Your task to perform on an android device:  Launch the Amazon app, search for India gate basmati rice, and add 5 Kg of it to your shopping cart.
Image 0: 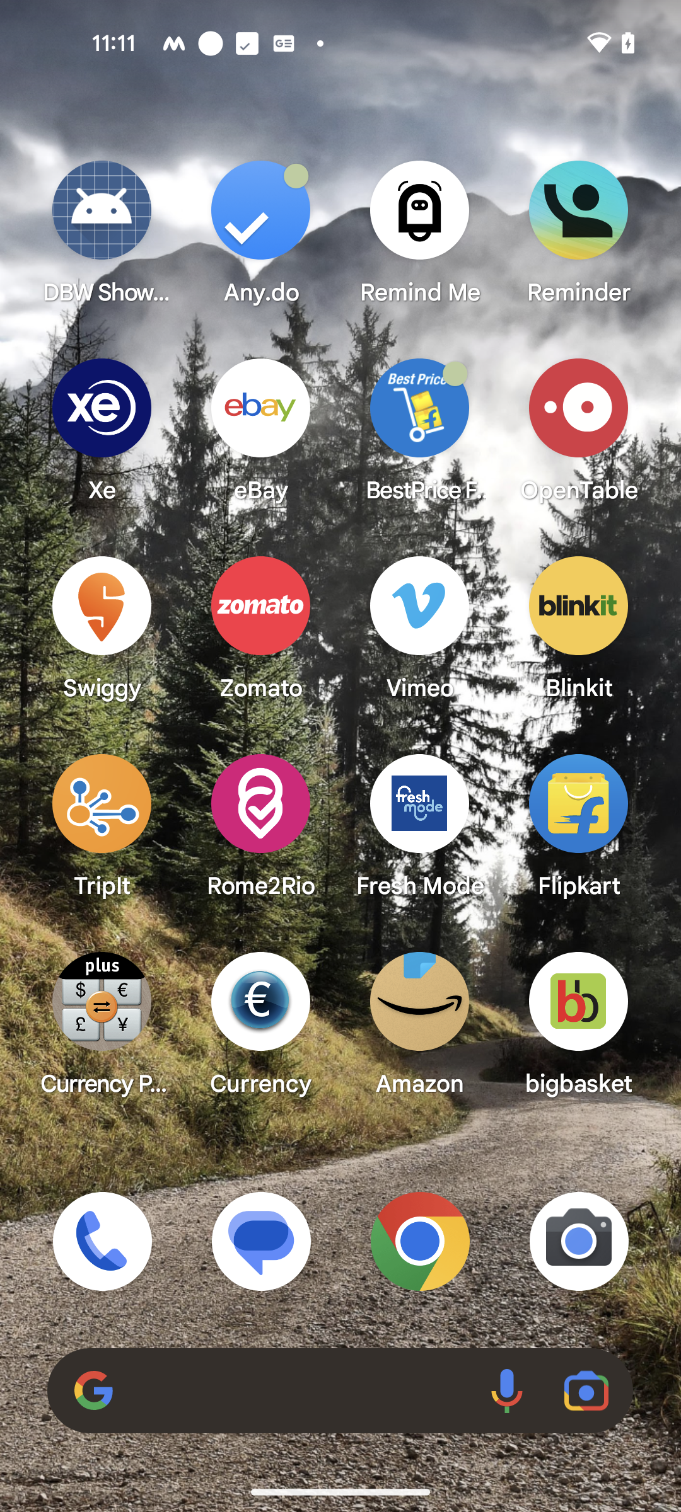
Open the Amazon app.
Step 0: open app "Amazon"
Image 1: 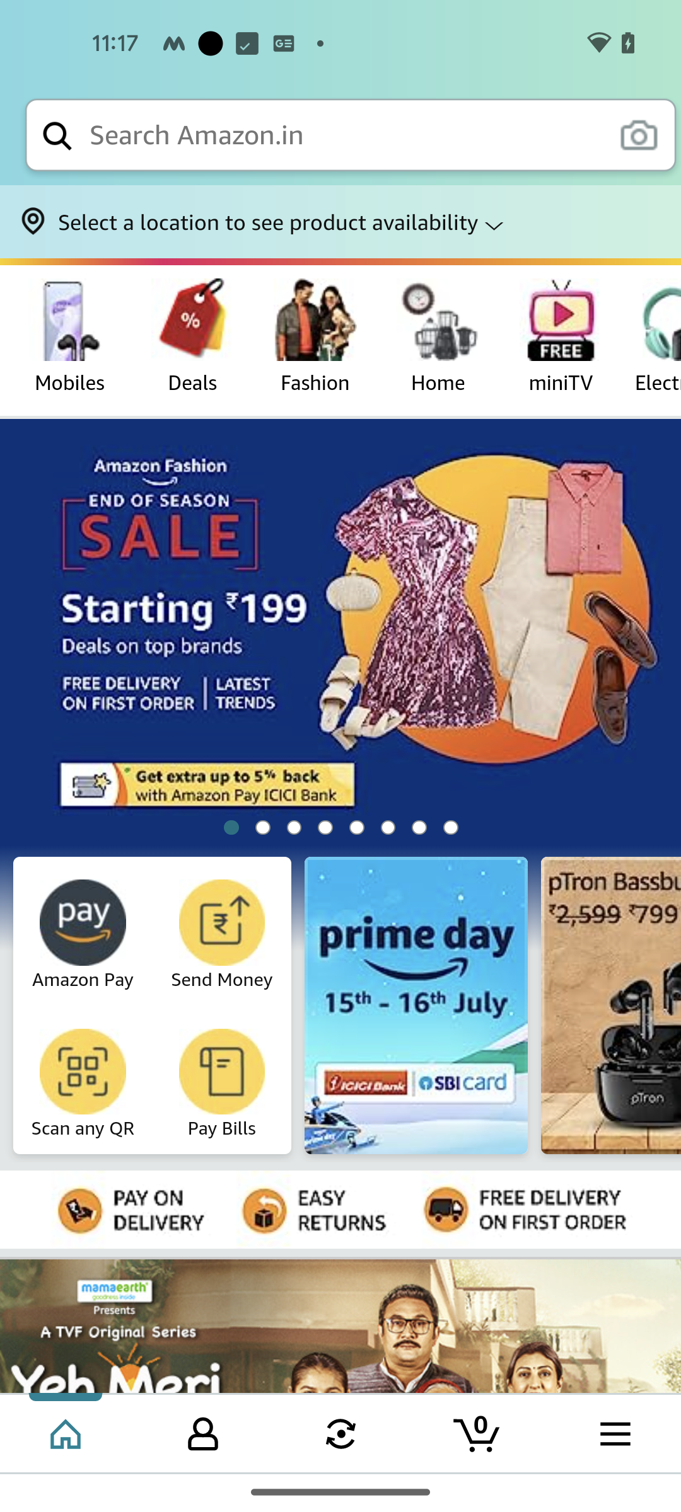
Click on the search bar to look up the product.
Step 1: click (346, 135)
Image 2: 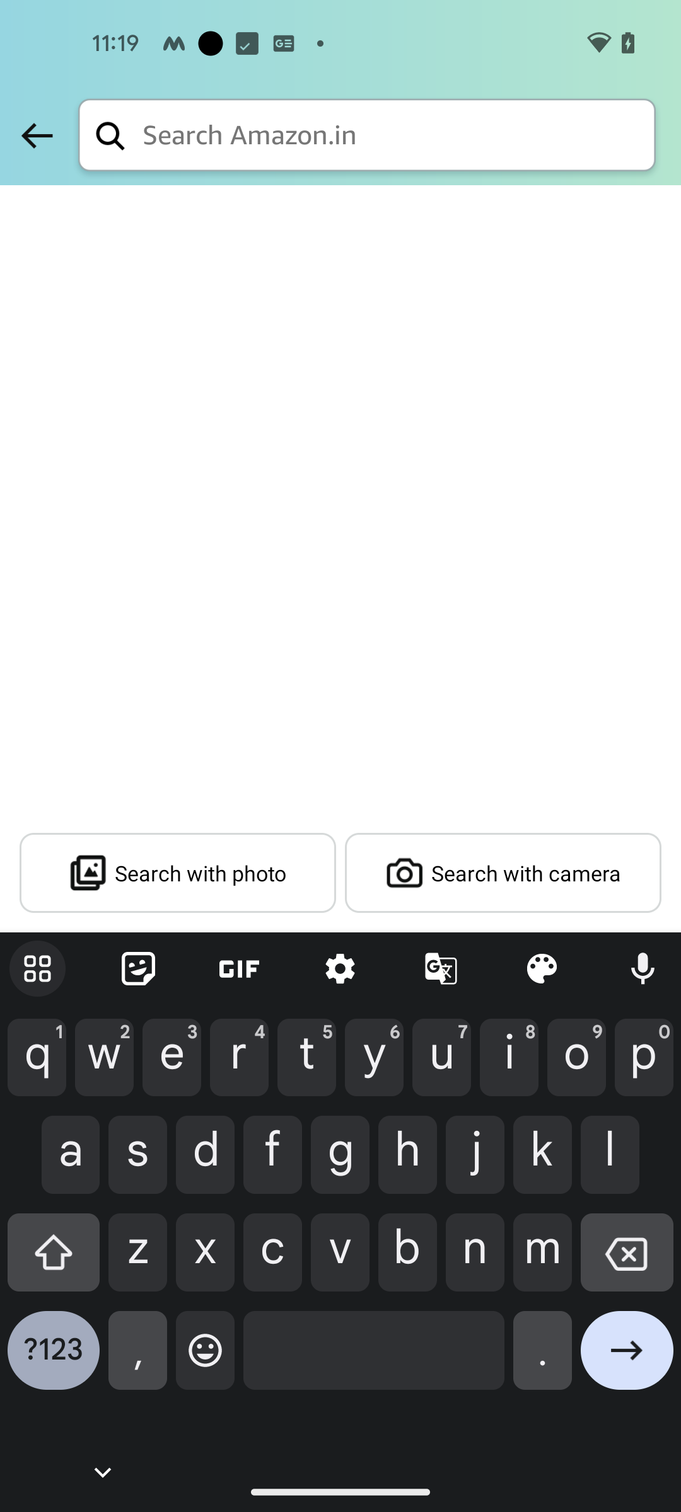
Type India gate basmati rice in the search bar
Step 2: type "India gate basmati rice"
Image 3: 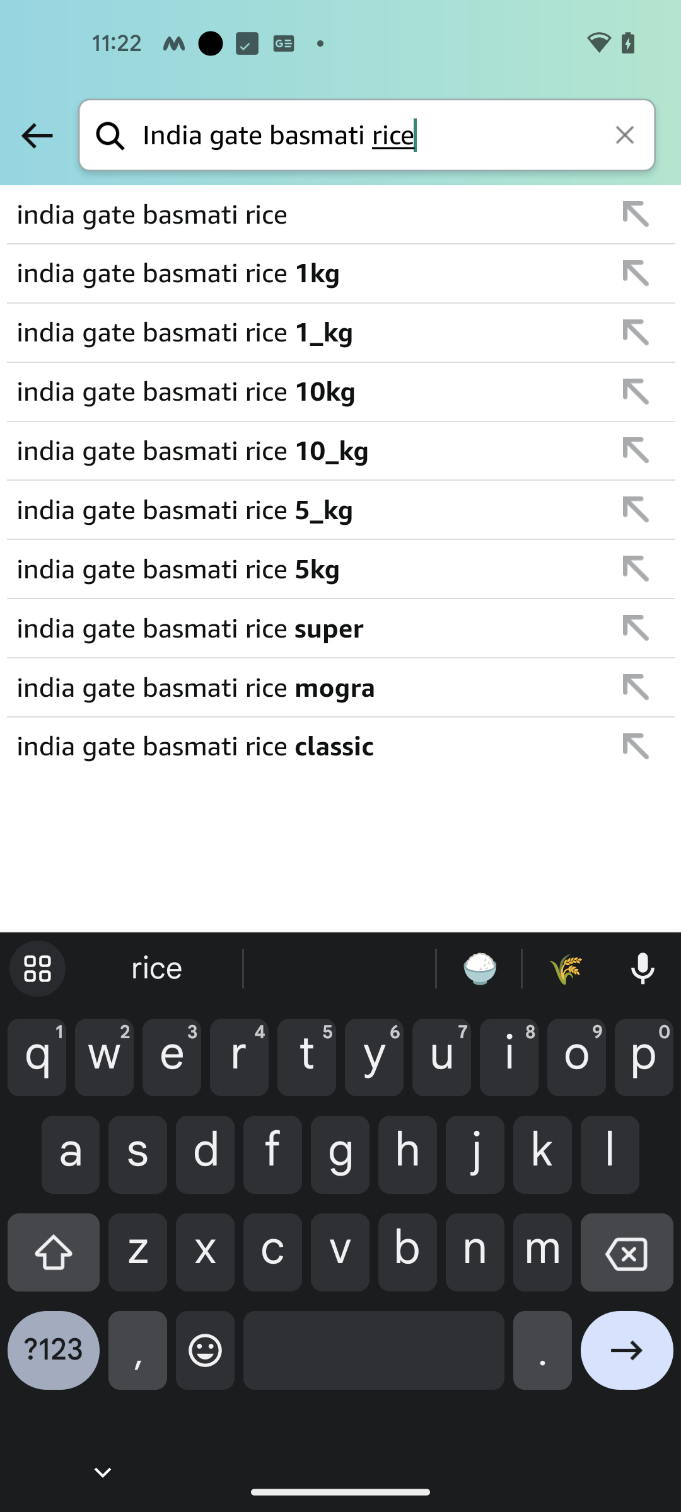
Select India gate basmati rice 5 kg from the suggestions.
Step 3: click (302, 568)
Image 4: 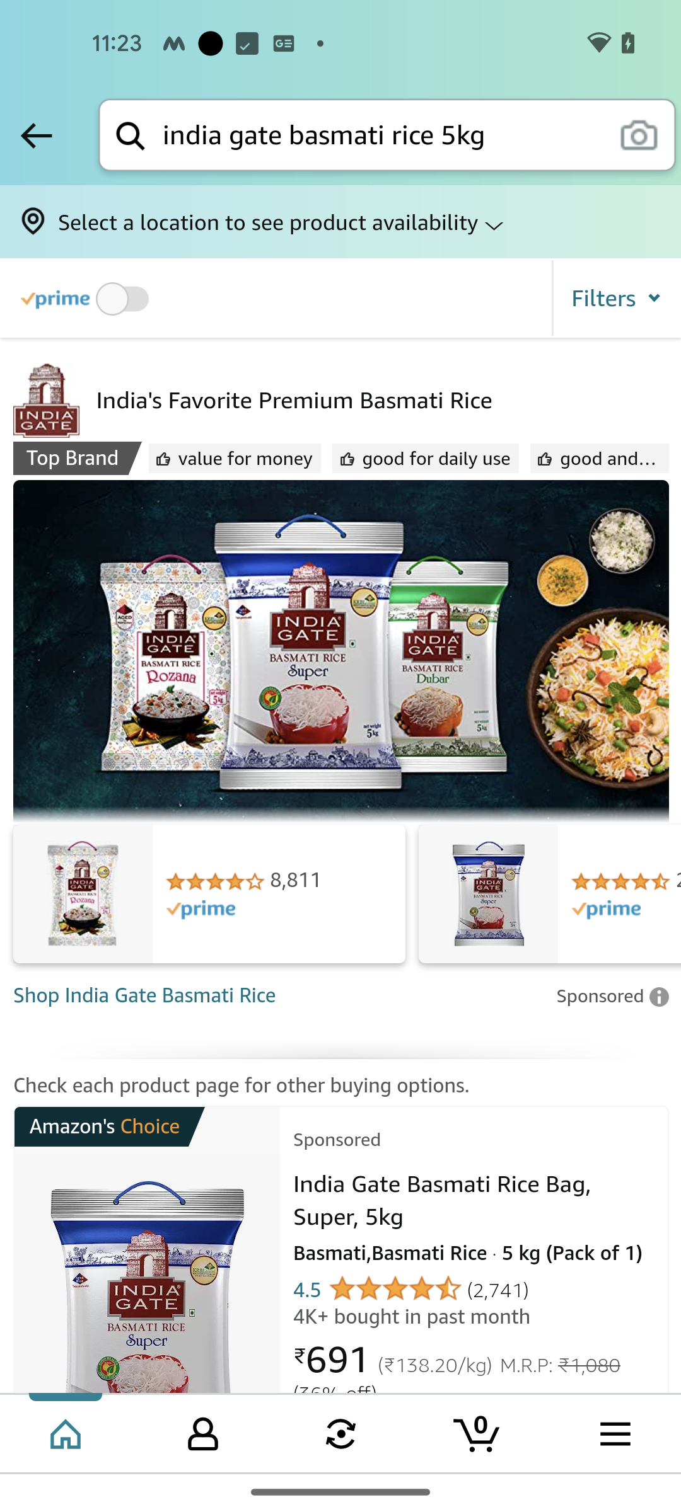
Swipe down to view the options .
Step 4: scroll down
Image 5: 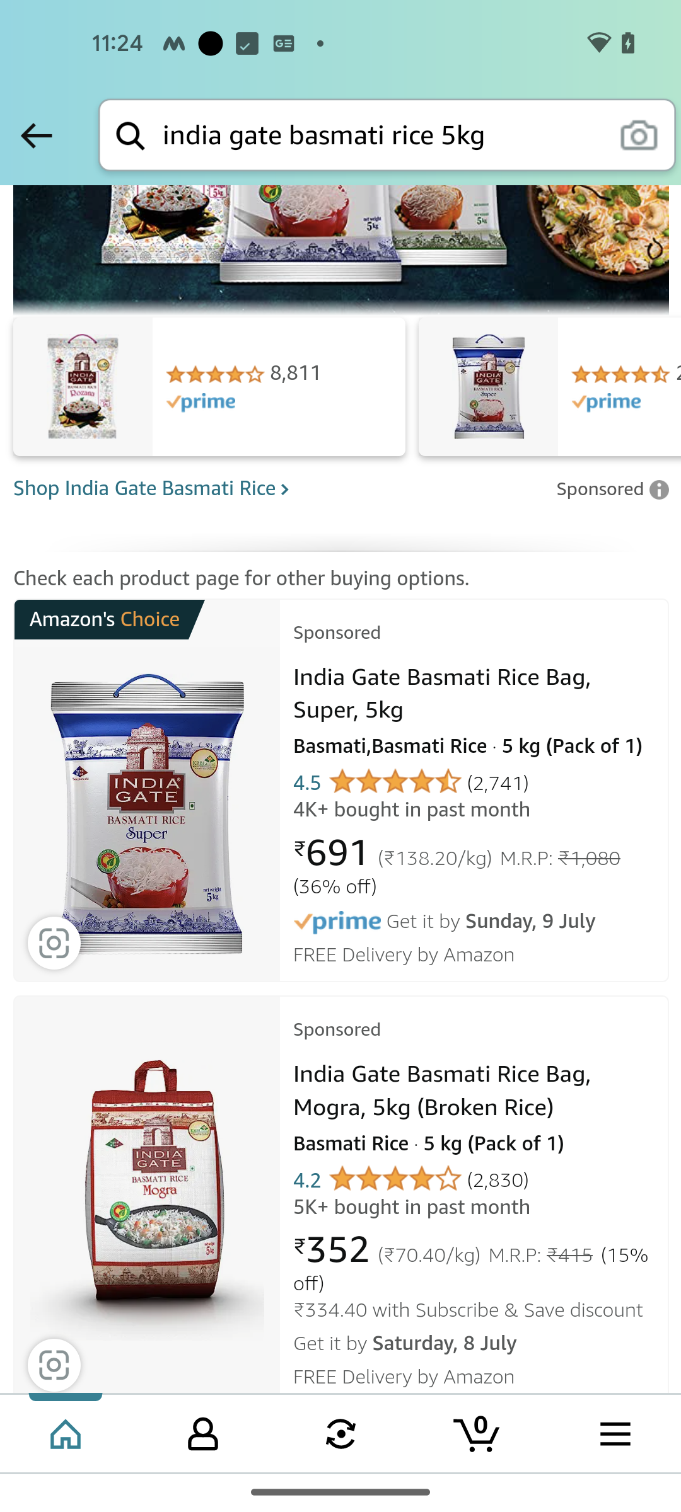
Swipe down to view the options .
Step 5: scroll down
Image 6: 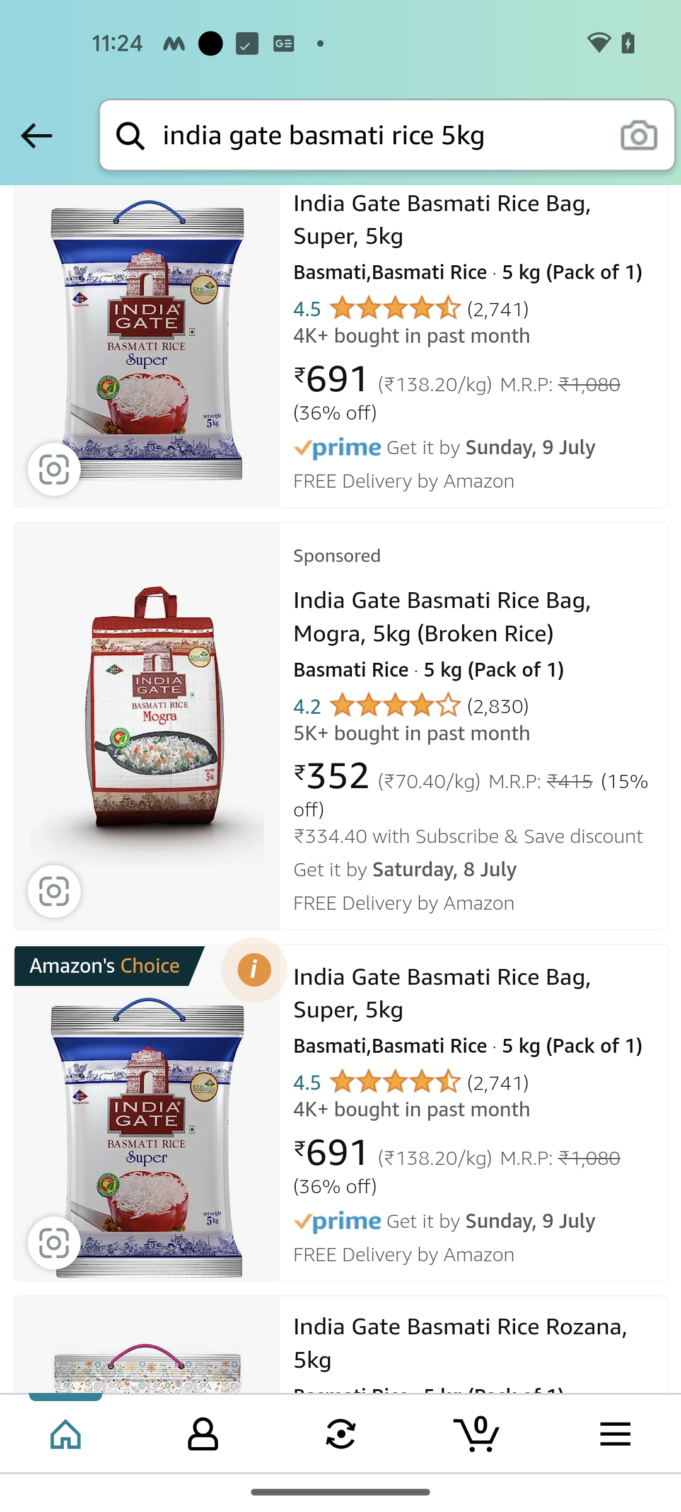
Select the first option from the search results.
Step 6: click (146, 341)
Image 7: 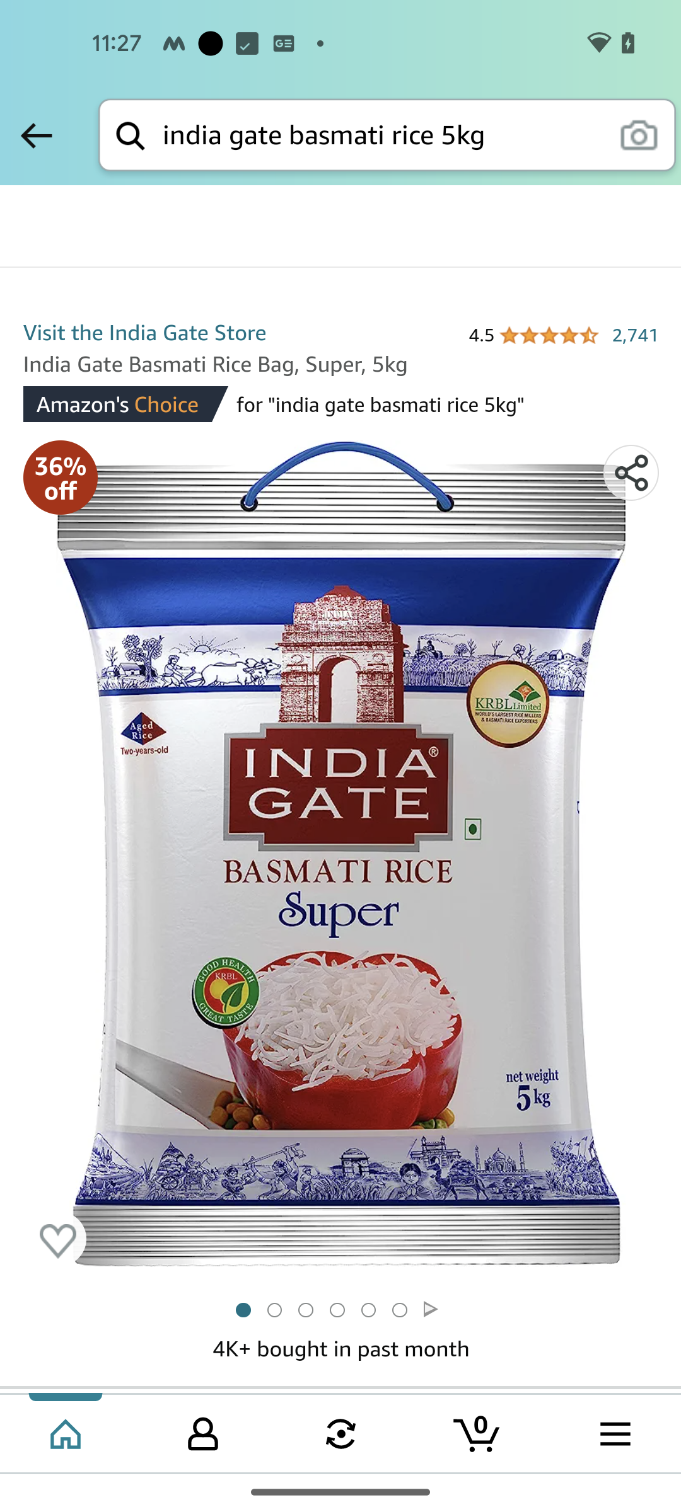
Swipe down to view and add to cart.
Step 7: scroll down
Image 8: 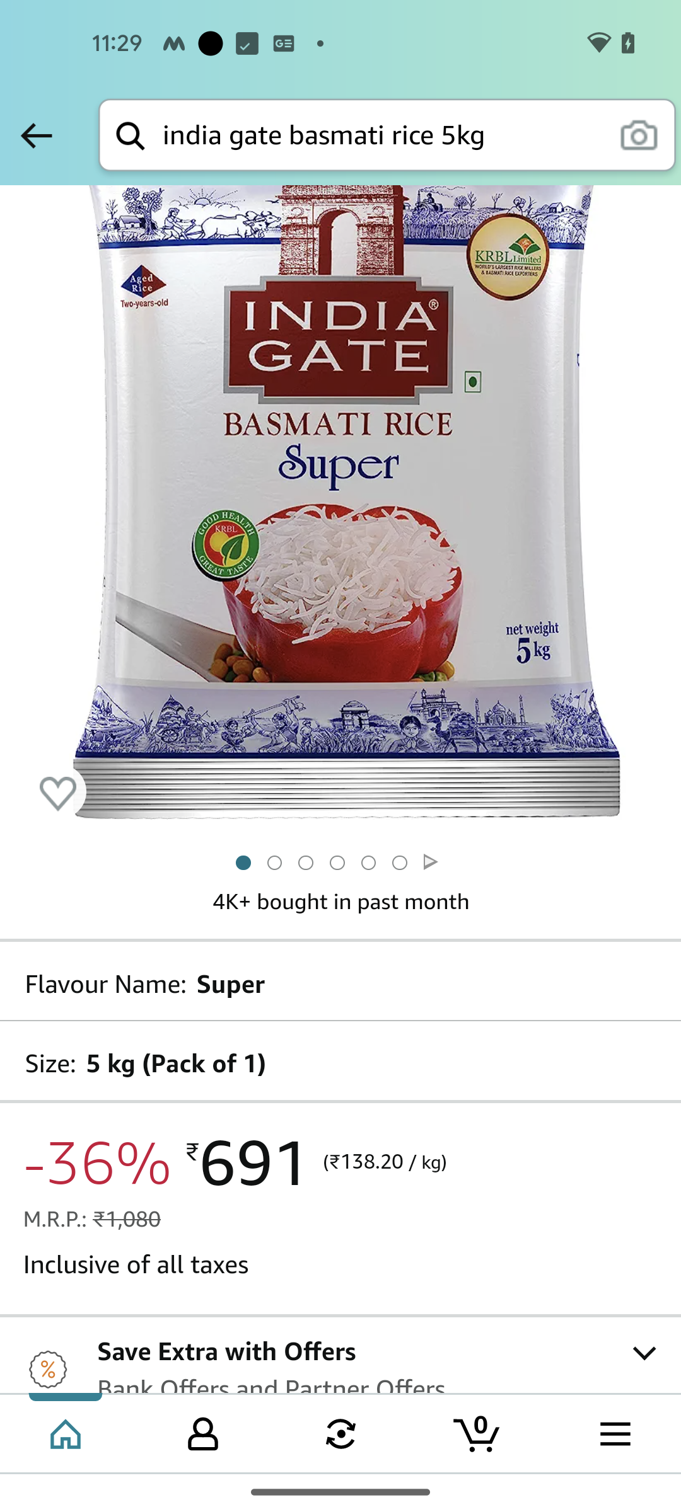
Swipe down to view and add to cart.
Step 8: scroll down
Image 9: 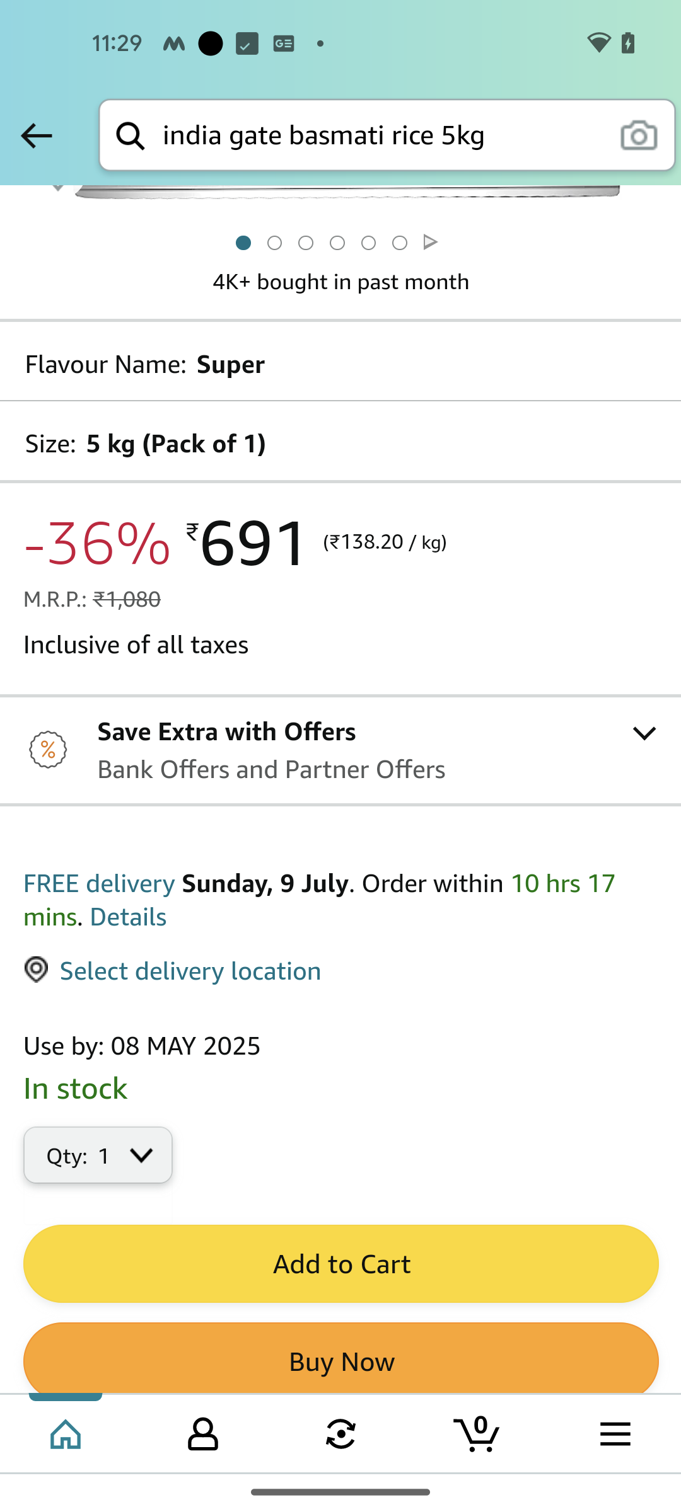
Click on the Add to cart button at the bottom of the screen.
Step 9: click (340, 1264)
Image 10: 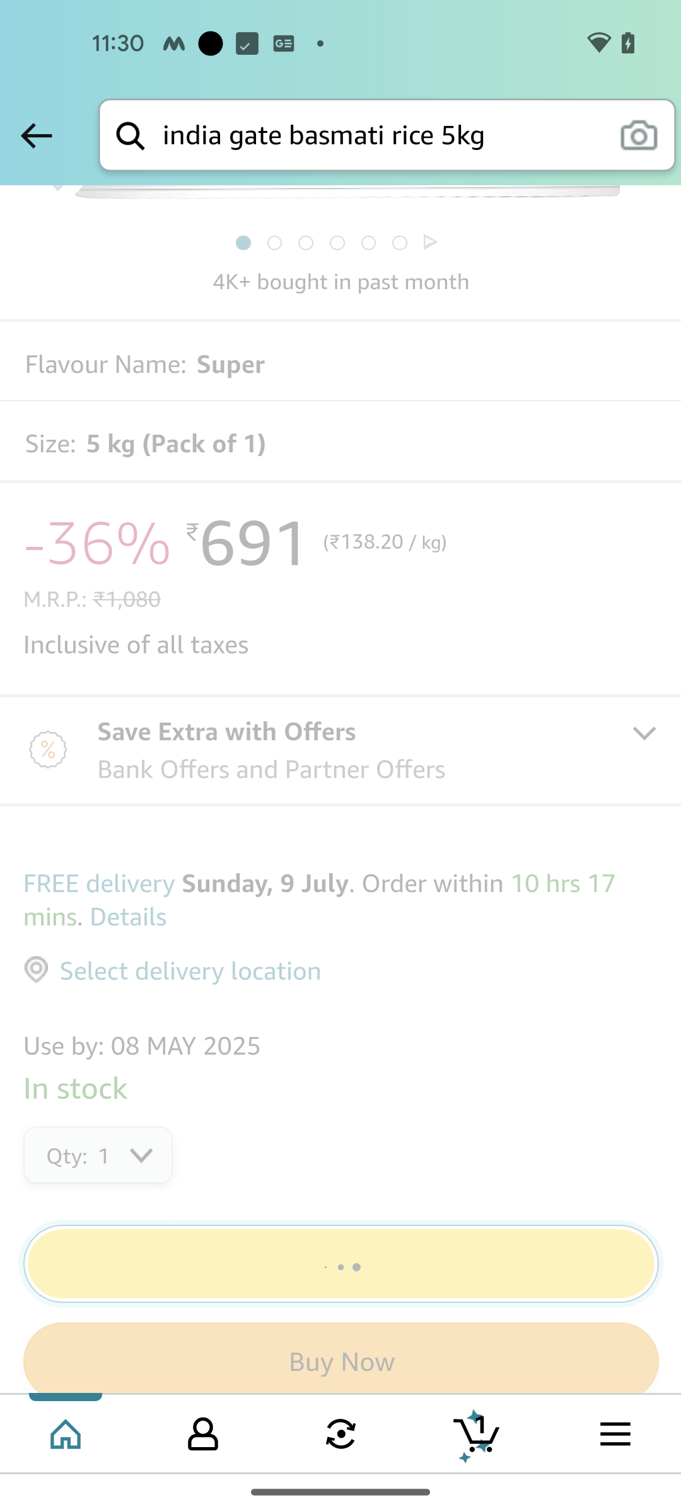
Click on the Add to cart button at the bottom of the screen.
Step 10: wait